Your task to perform on an android device: Go to the Puma app and open the  PUMA x DAPPER DAN suede men's sneakers   then view its information and details  
Image 0: 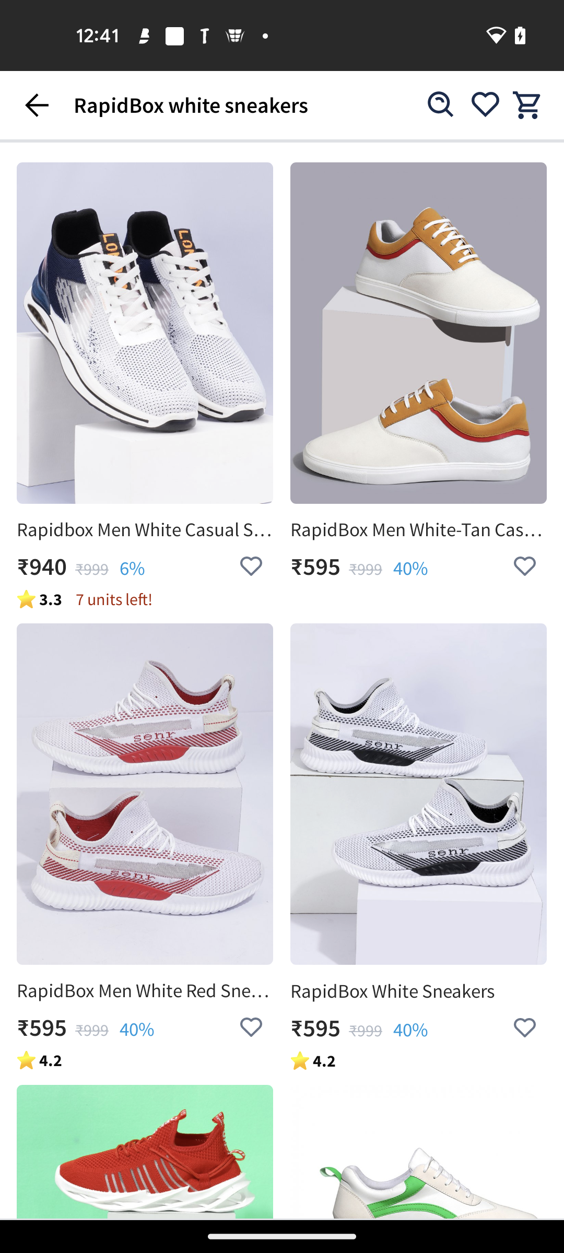
open Puma app
Step 0: open app "PUMA"
Image 1: 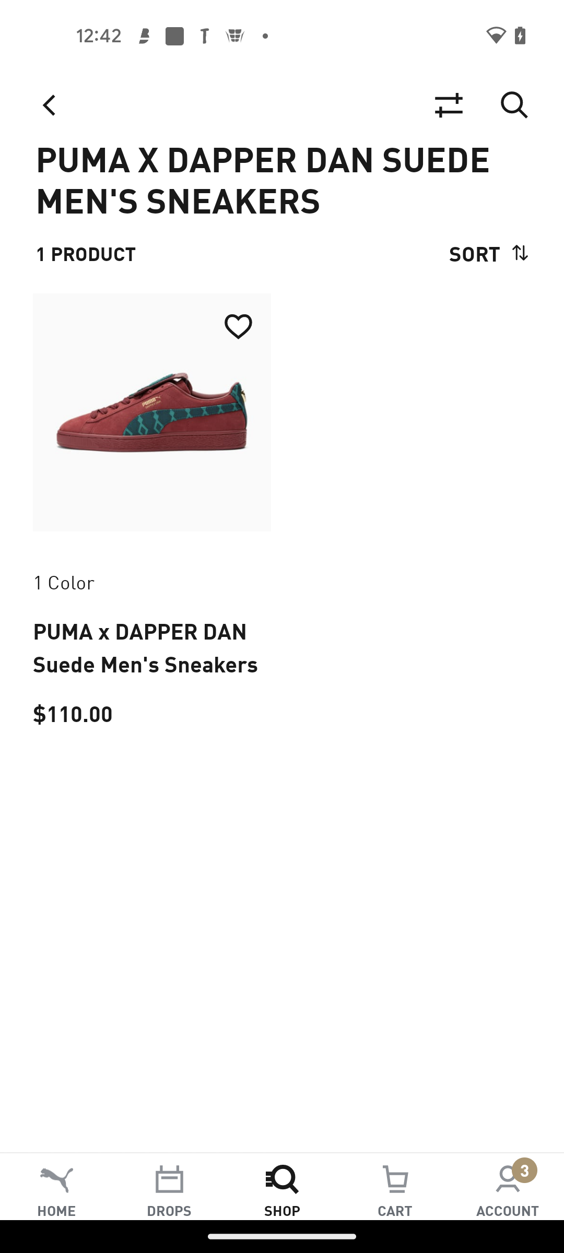
Open the PUMA x DAPPER DAN suede men's sneakers
Step 1: click (152, 412)
Image 2: 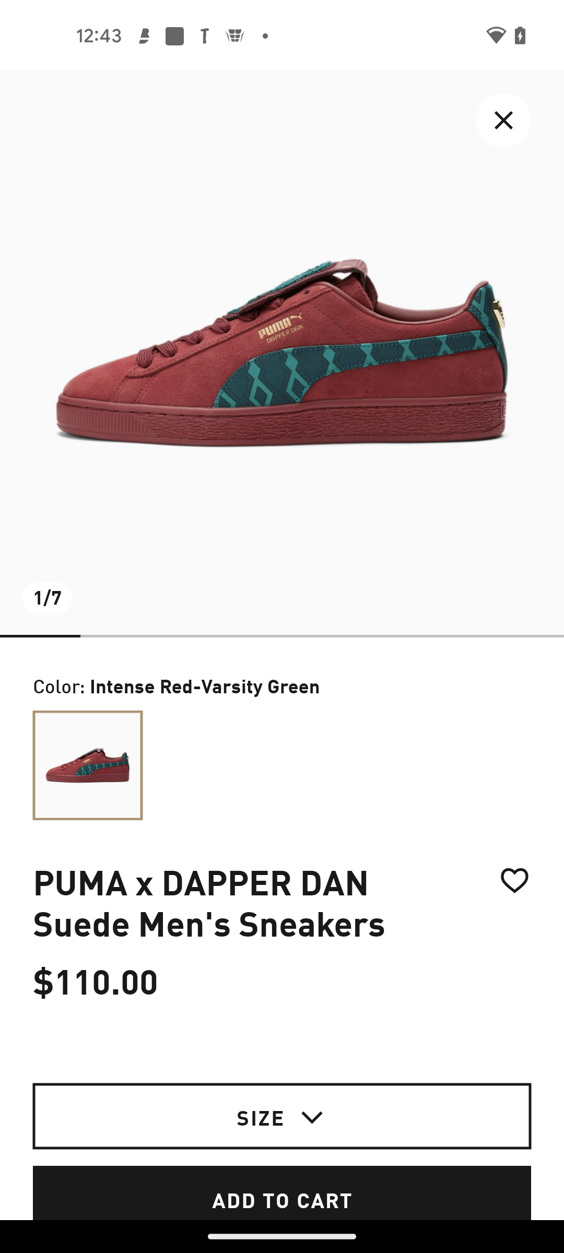
swipe up to view the information and details 
Step 2: scroll down
Image 3: 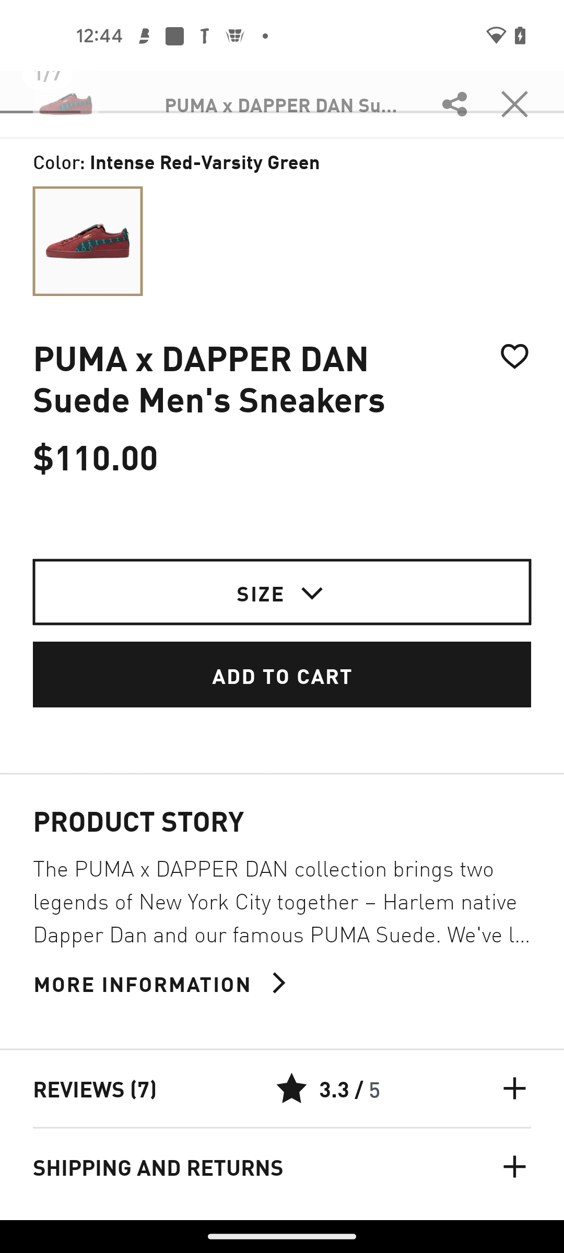
swipe up to view the information and details 
Step 3: scroll down